Your task to perform on an android device: Look for the dairy products for breakfast at 9 a.m. on the Jiomart app.
Image 0: 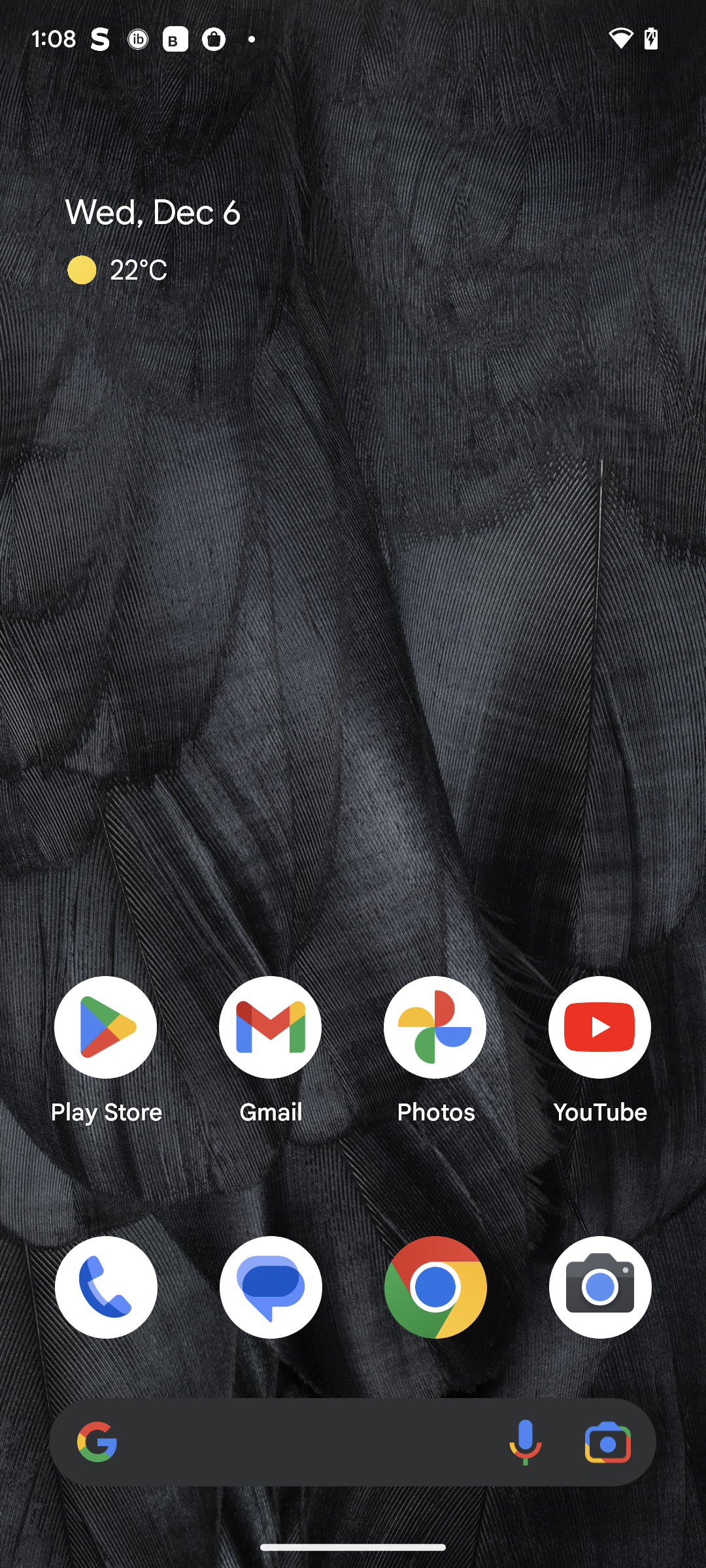
Open the Jiomart app.
Step 0: open app "JioMart"
Image 1: 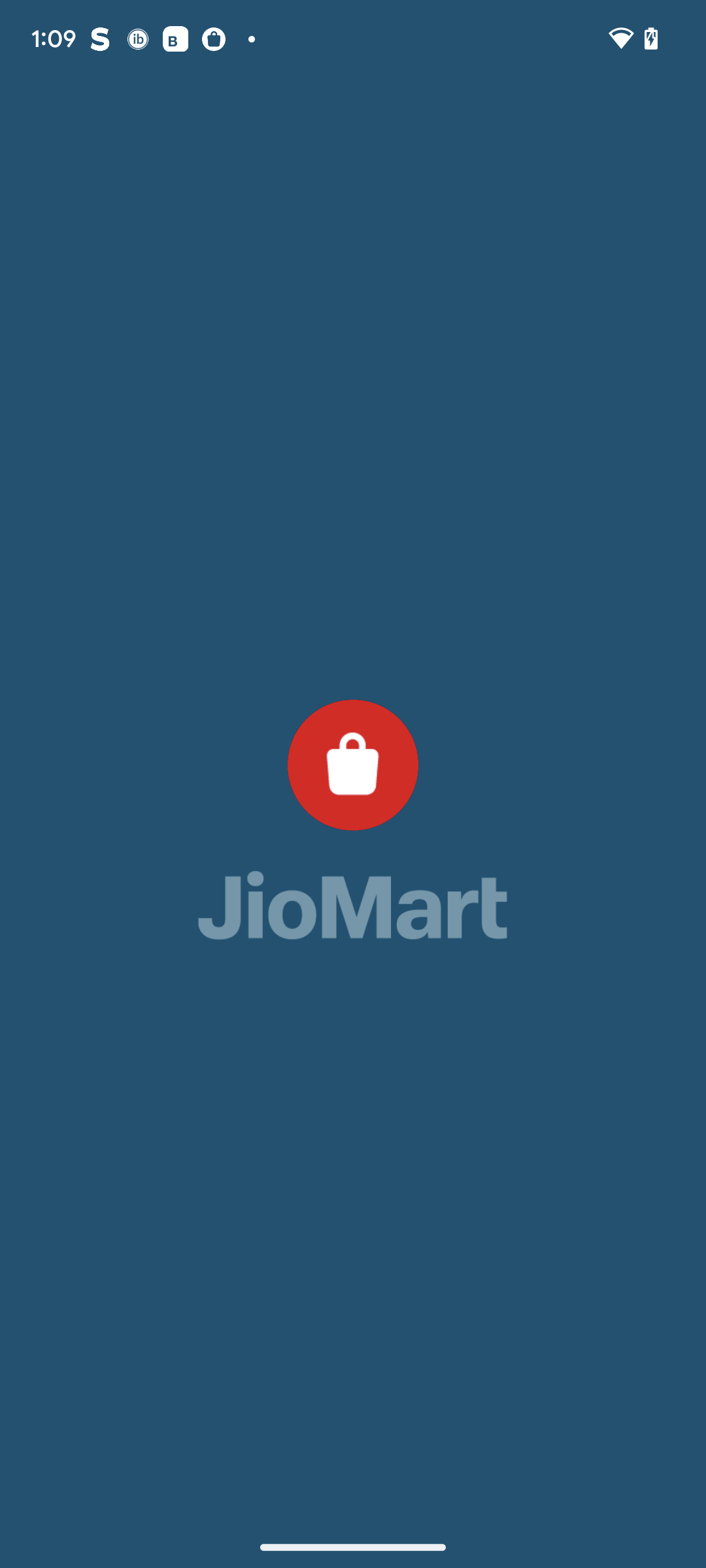
Open the Jiomart app.
Step 1: wait
Image 2: 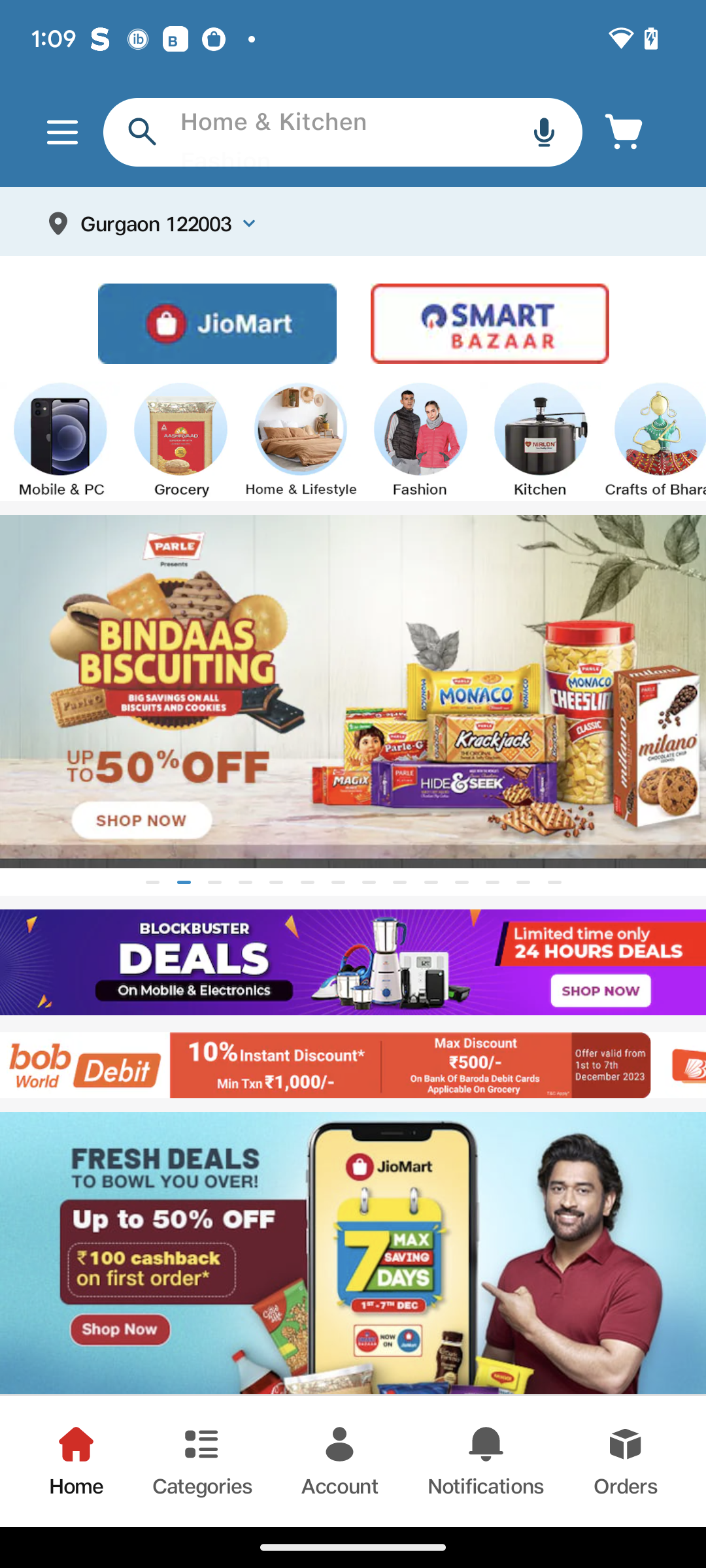
Click on the search bar at the top of the screen.
Step 2: click (209, 158)
Image 3: 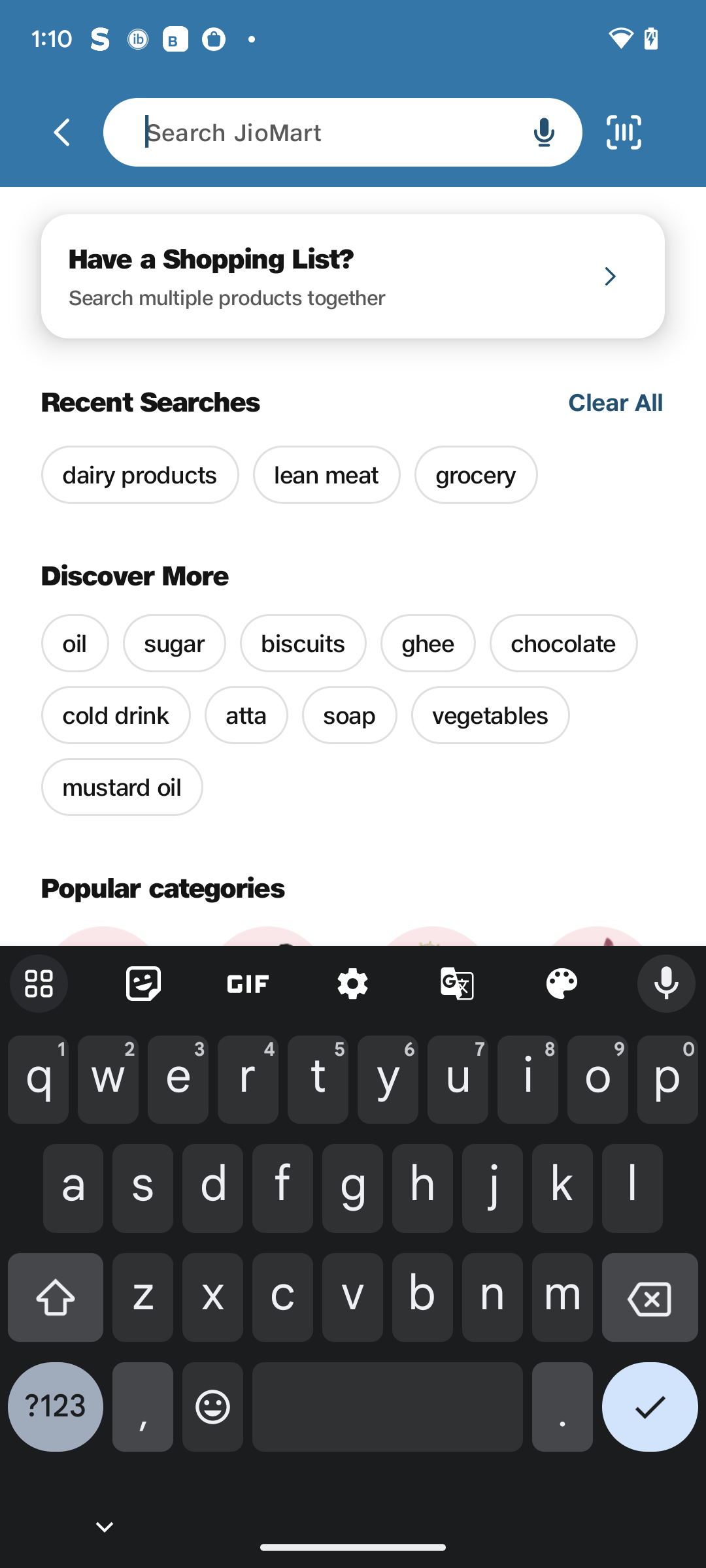
Type dairy products in the search bar.
Step 3: type "dairy products"
Image 4: 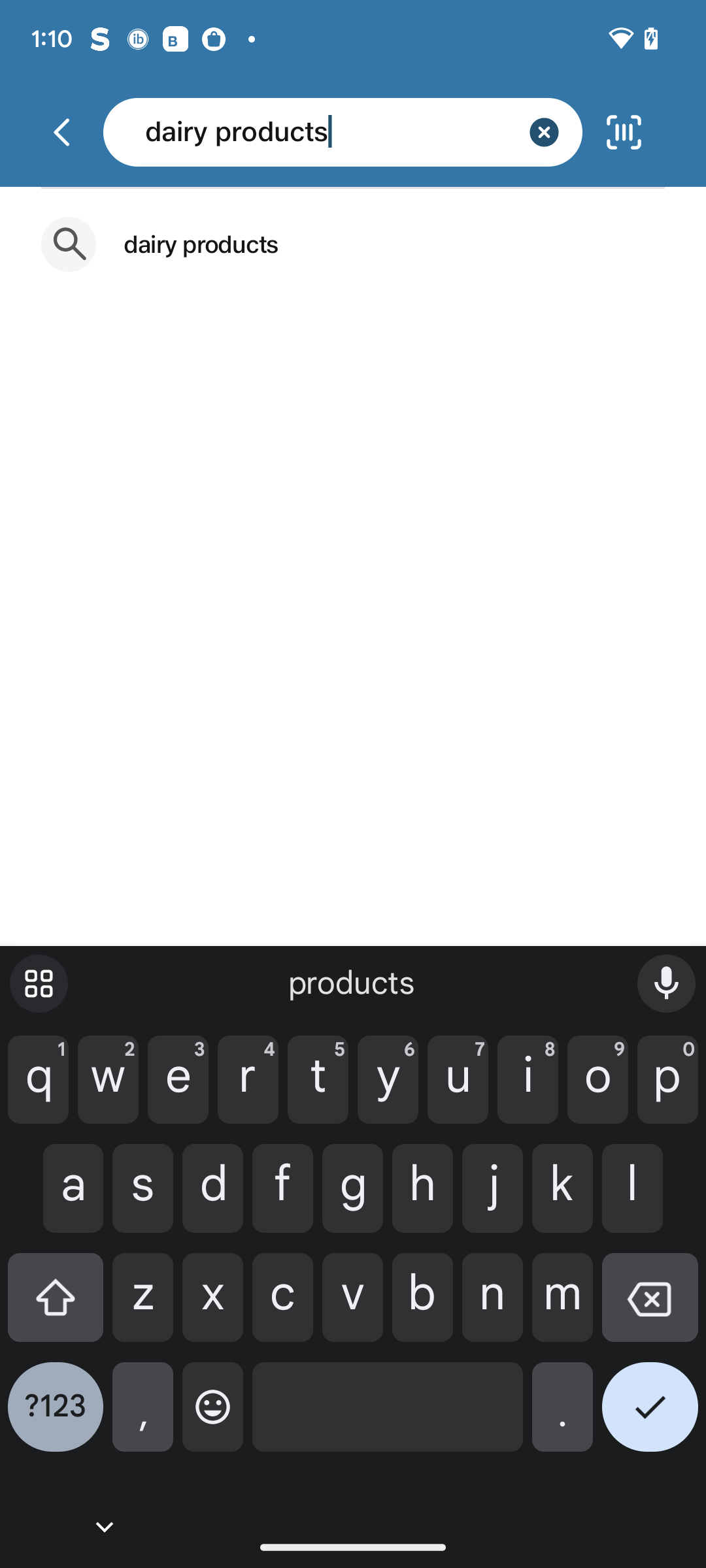
Click on the tick icon at the bottom right corner of the screen.
Step 4: click (650, 1417)
Image 5: 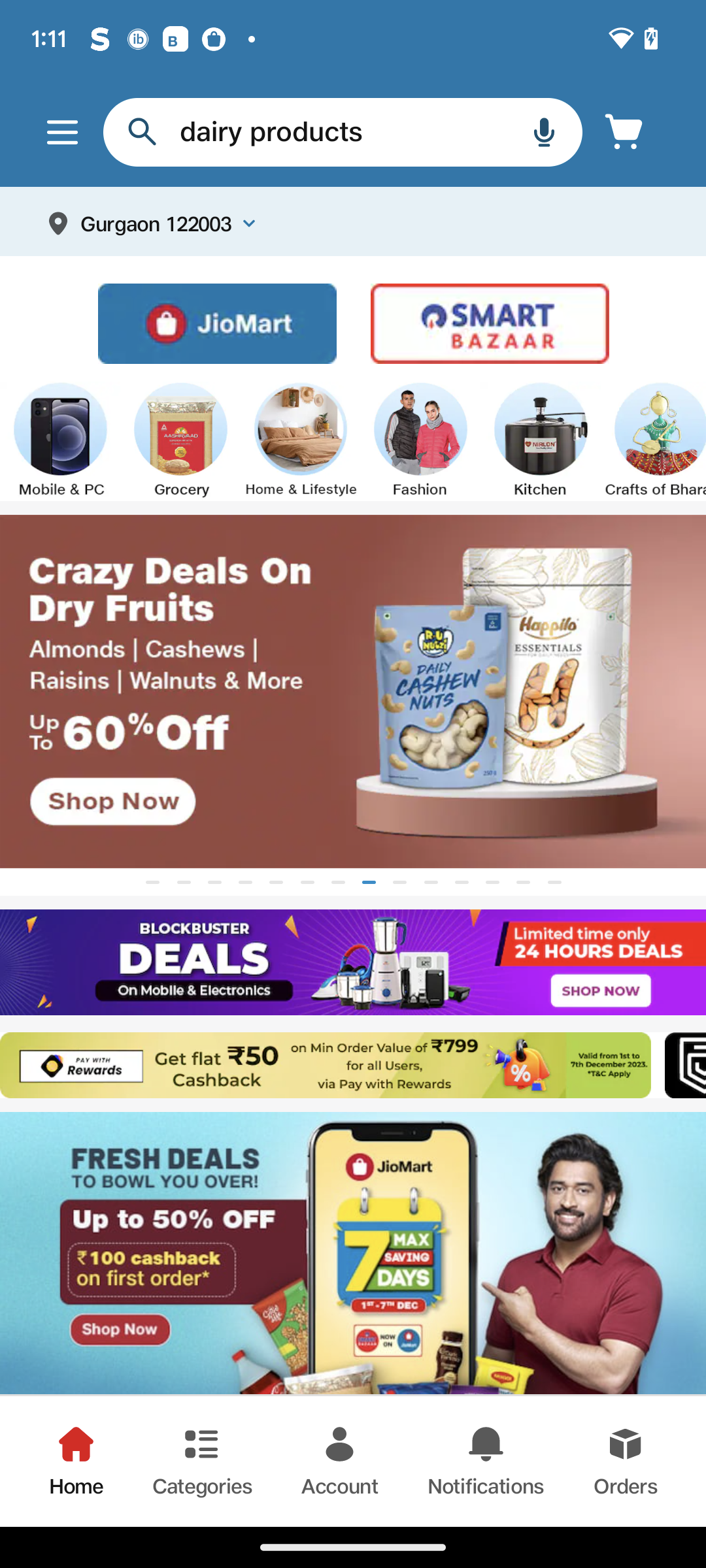
Click on the tick icon at the bottom right corner of the screen.
Step 5: wait